Your task to perform on an android device: All the work on this drawing is complete, and now I want to save it, so save this drawing in the Whiteboard app.
Image 0: 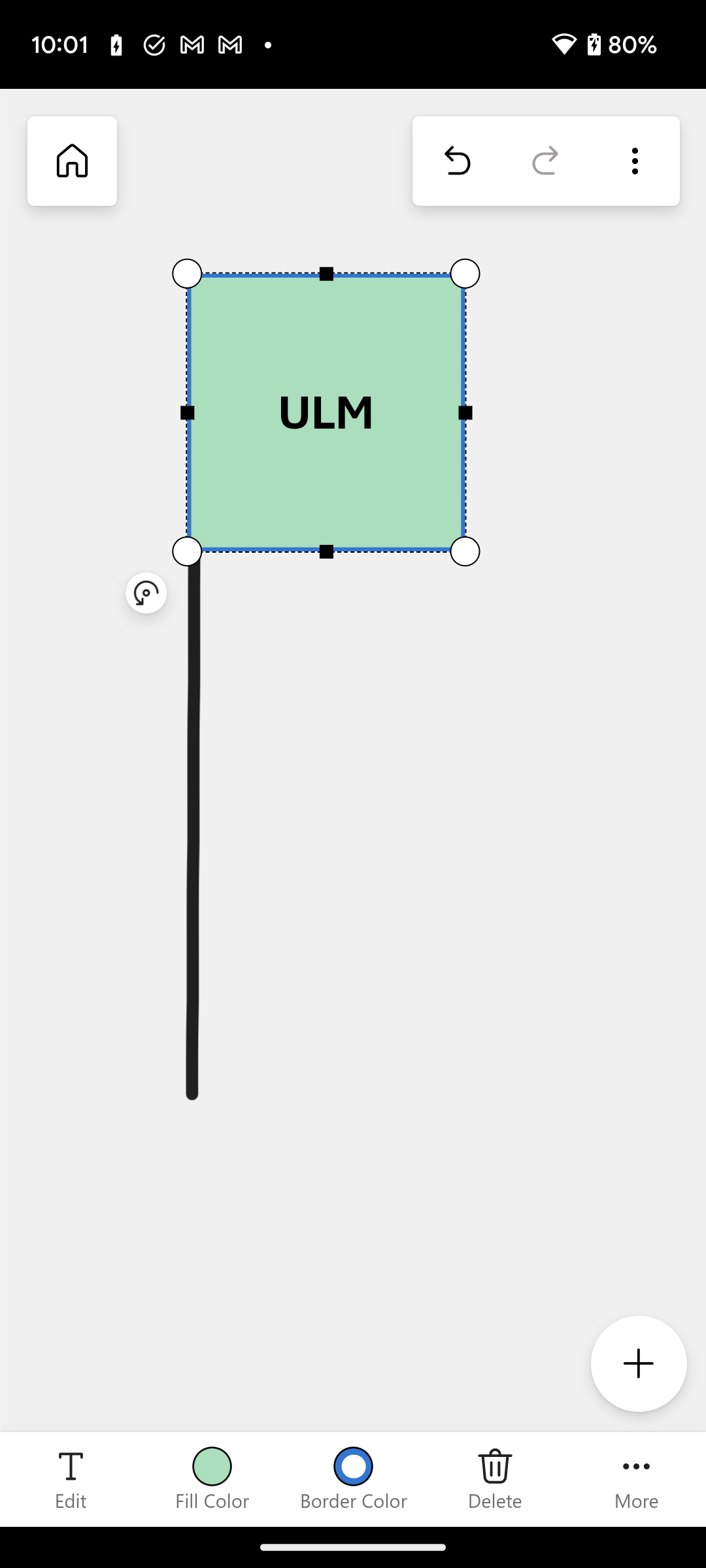
Click on the three dots icon at the top right corner of the screen to view the save option.
Step 0: click (635, 161)
Image 1: 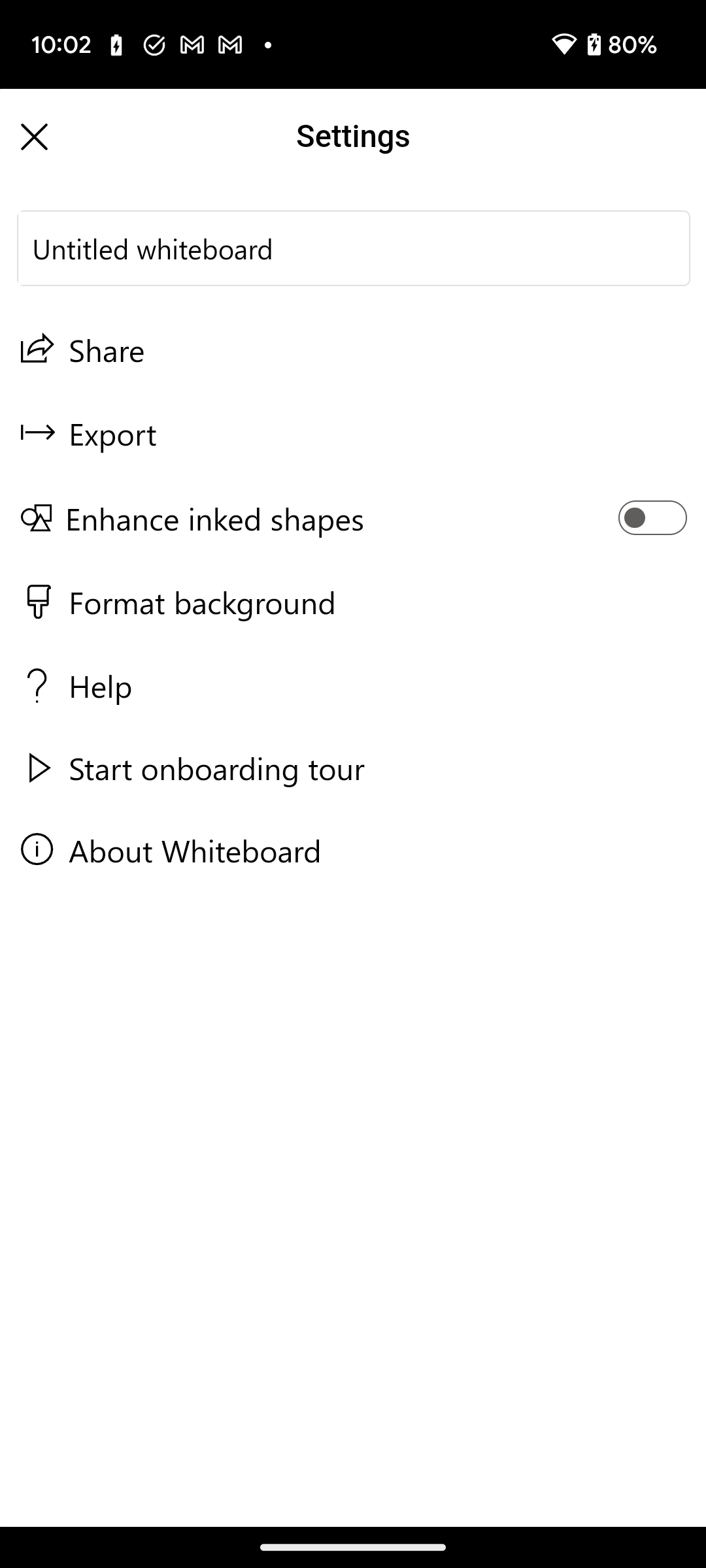
Click on the Export option to save this drawing.
Step 1: click (354, 433)
Image 2: 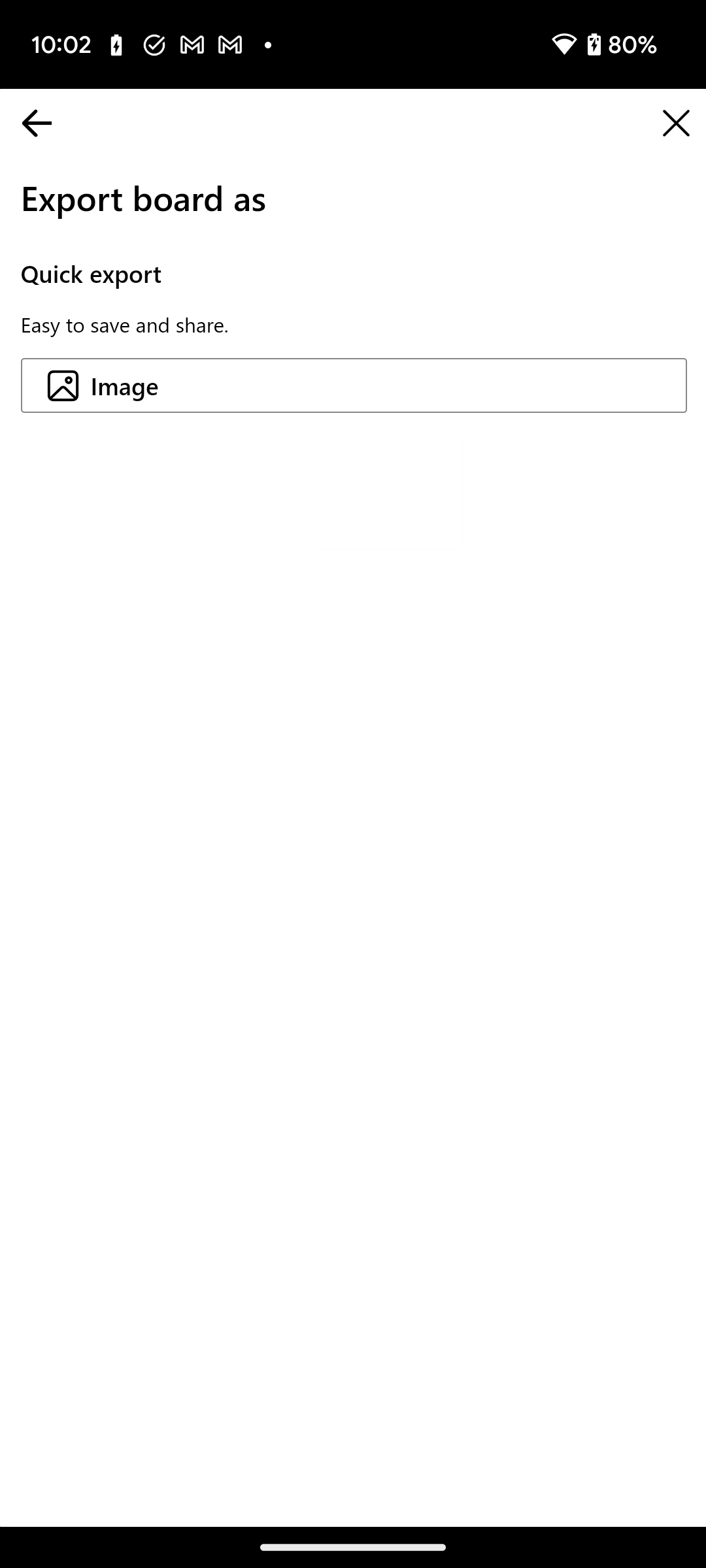
Click on the Image option to save this drawing as an image.
Step 2: click (352, 385)
Image 3: 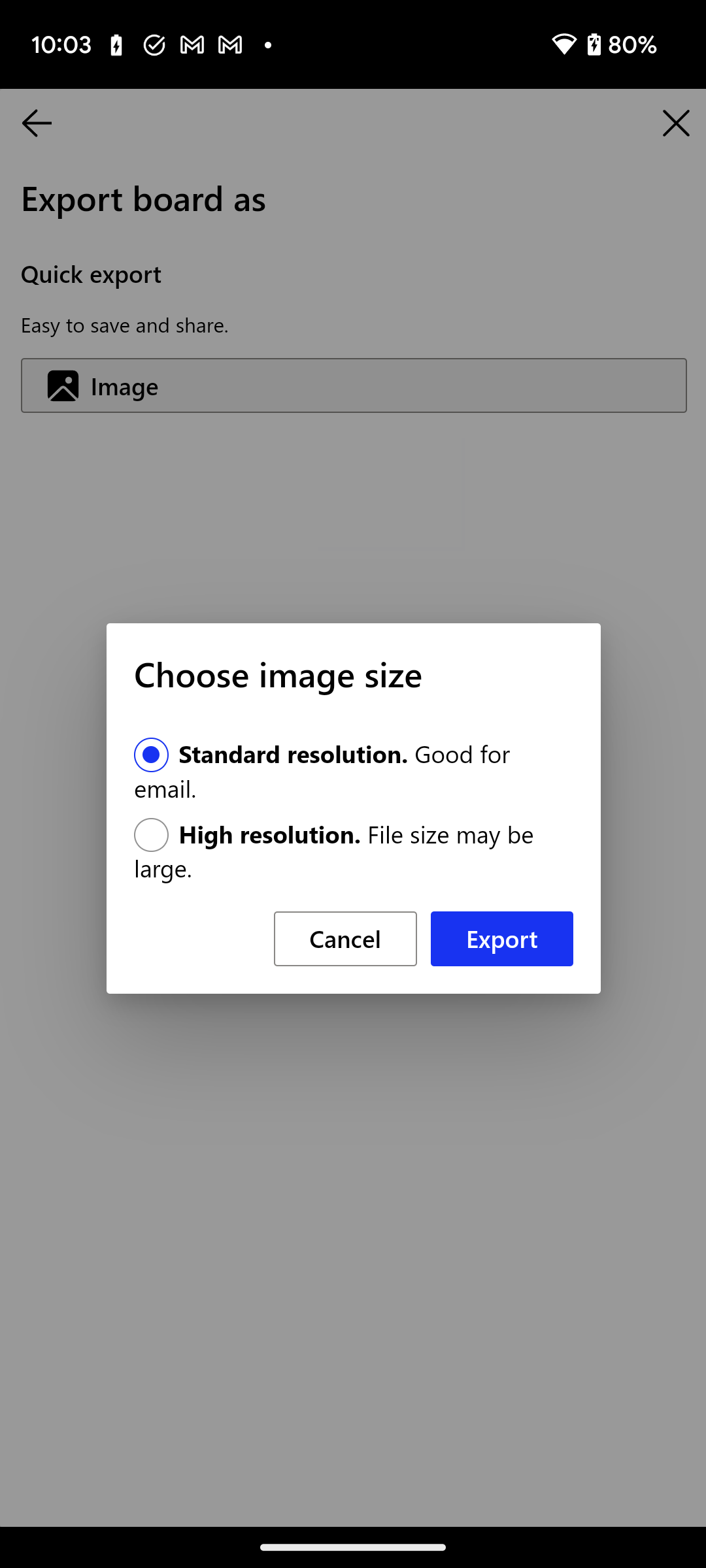
Click on the Export button to save this drawing.
Step 3: click (501, 938)
Image 4: 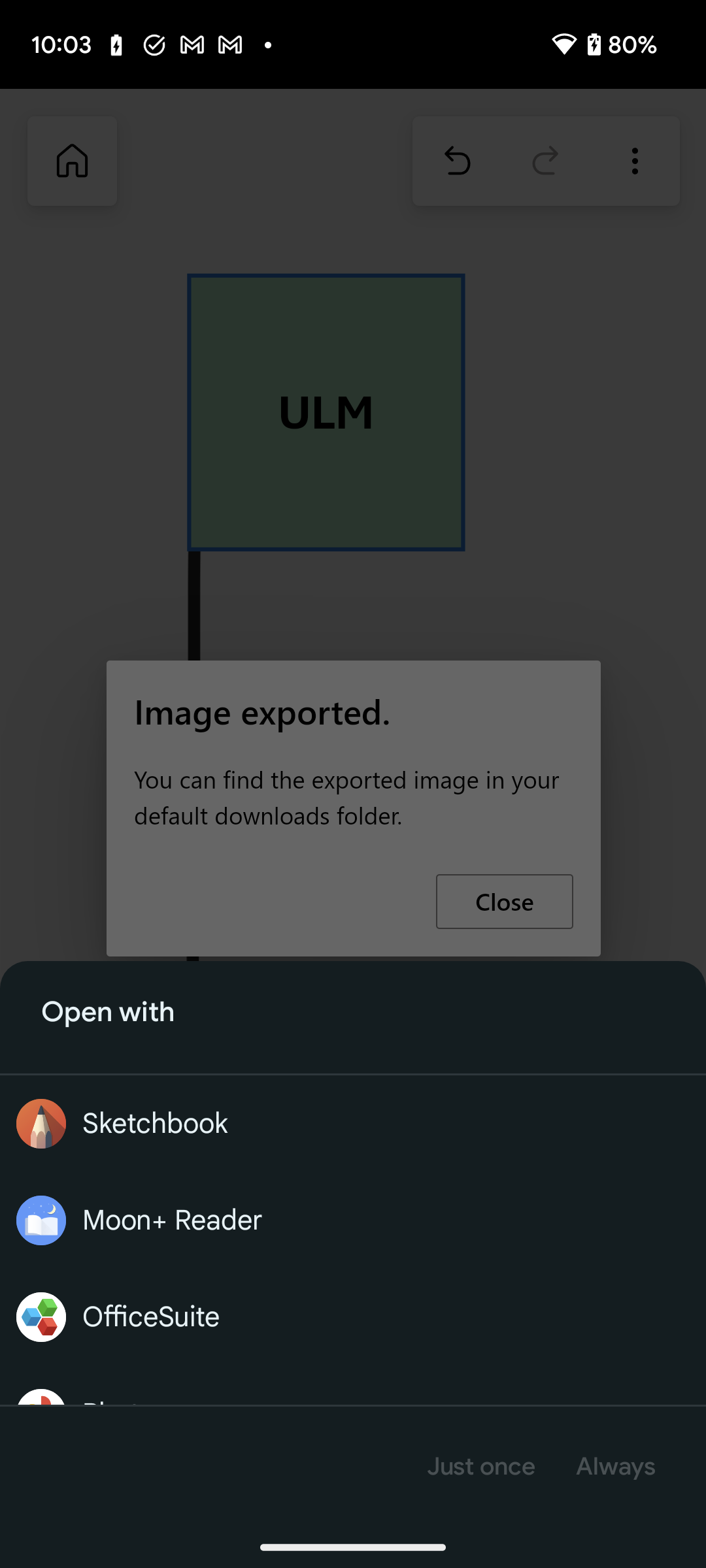
Click on the top of the screen to remove this pop up window.
Step 4: click (353, 784)
Image 5: 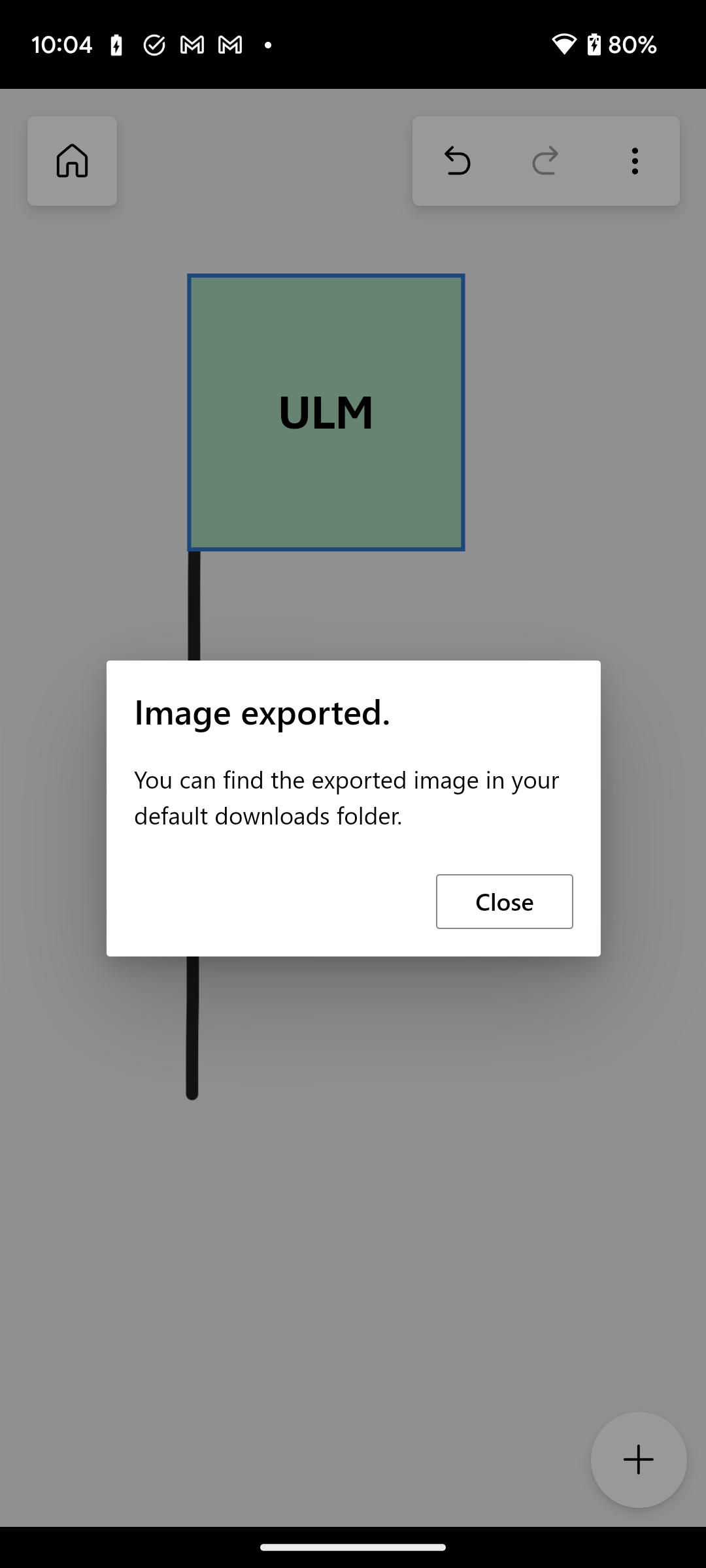
Click on the close button to remove this notification window.
Step 5: click (505, 901)